Your task to perform on an android device: In the drive app, Download the report file from the office folder to local storage.
Image 2: 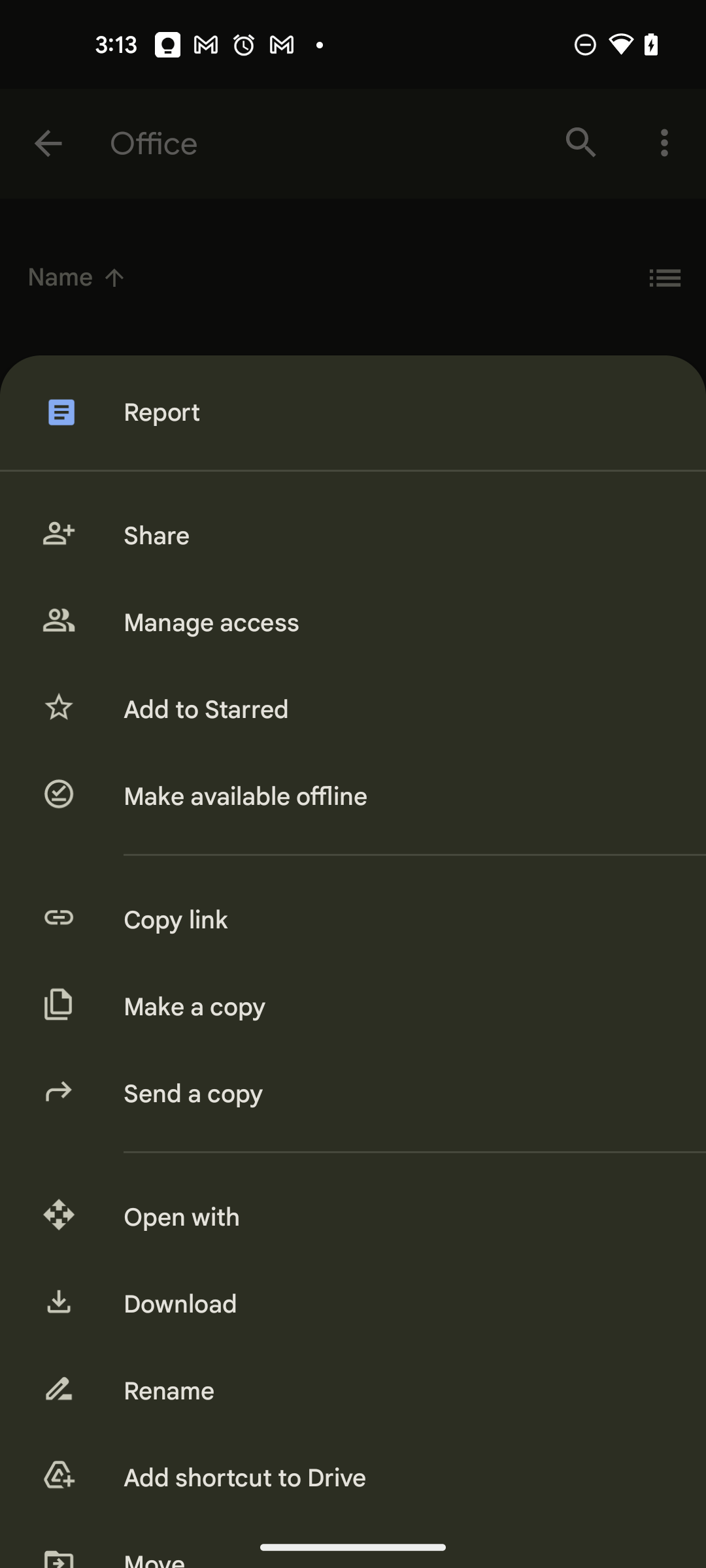
Click on the Download 
Step 2: click (394, 1304)